Your task to perform on an android device: View the last 10 years exchange rates of Canadian dollars with Japanese yen.
Image 0: 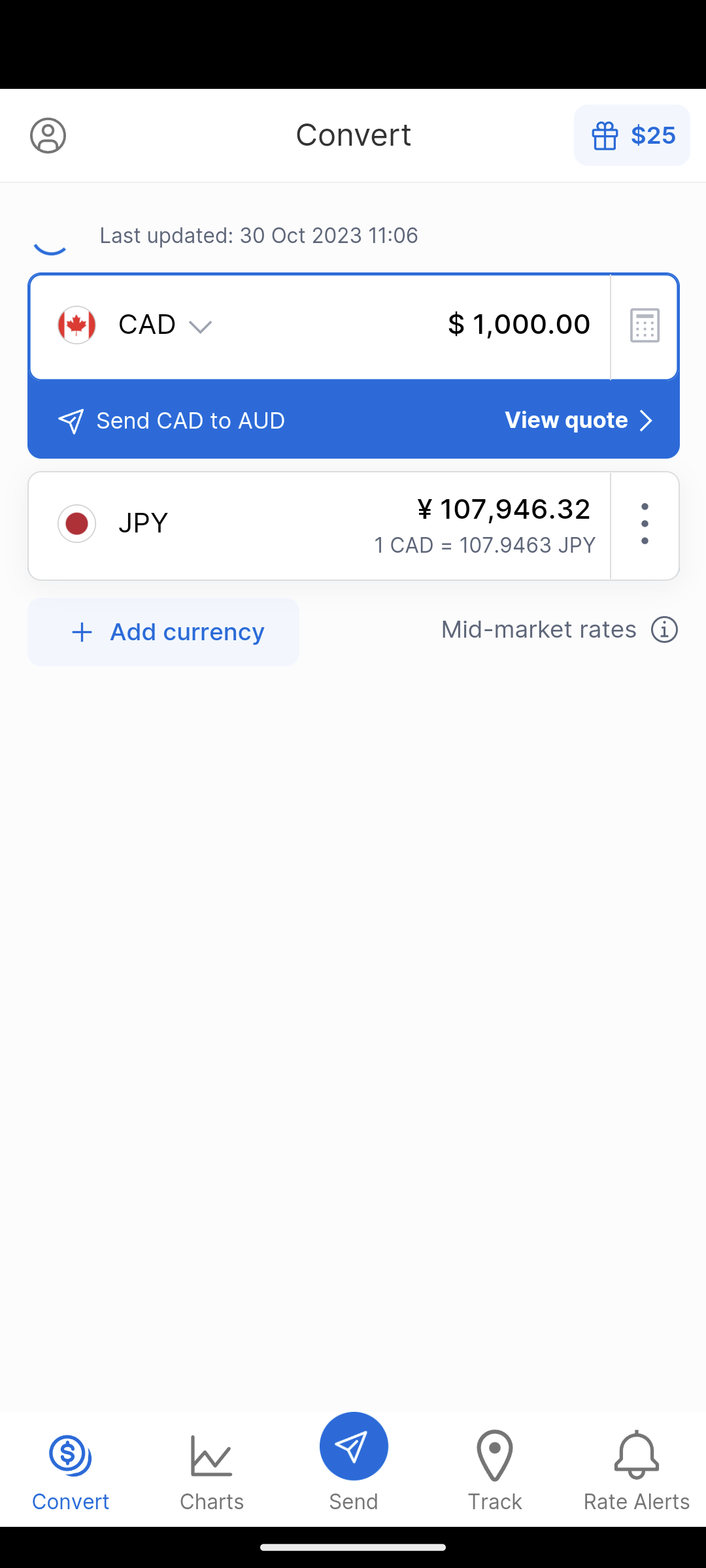
click on the "Charts" tab at the bottom.
Step 0: click (212, 1469)
Image 1: 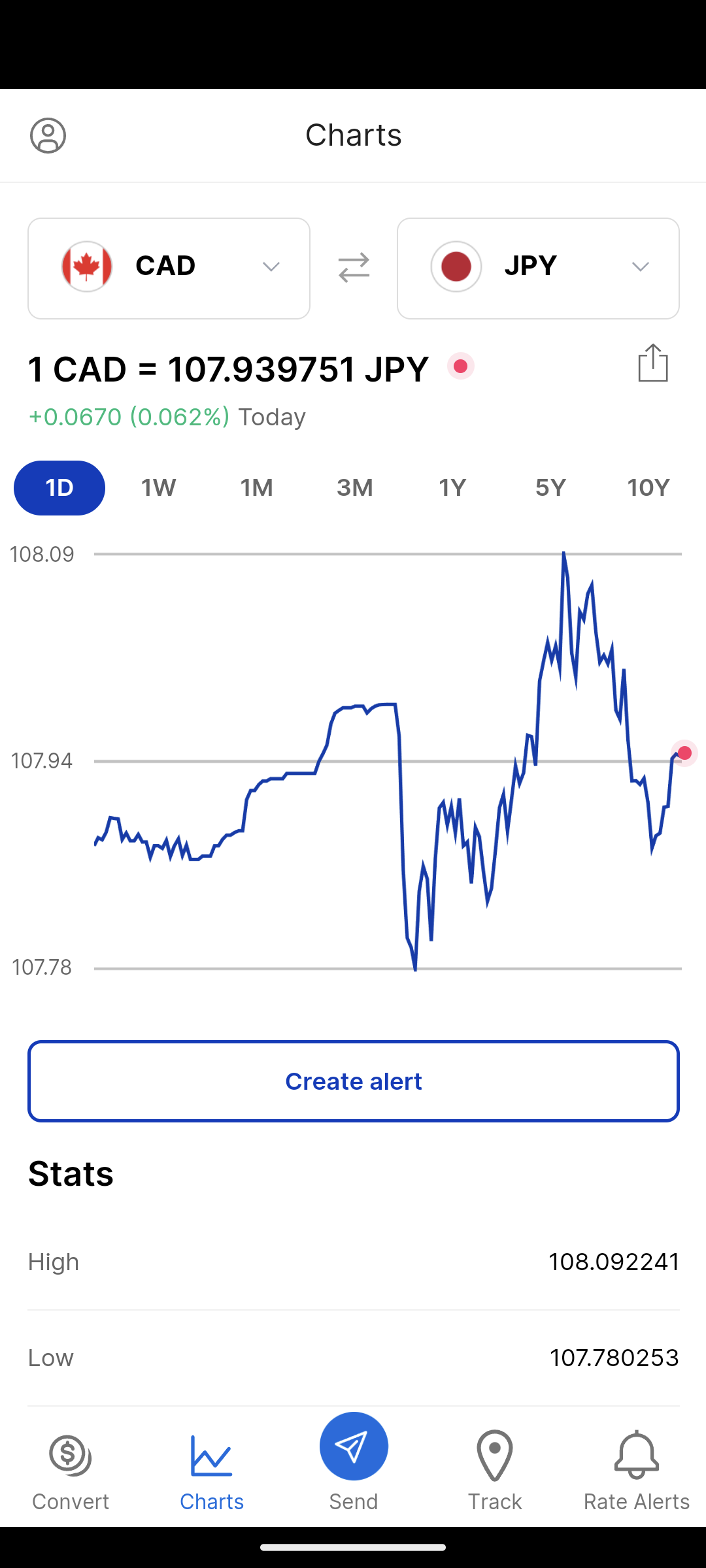
Select the "10Y" tab at the top right corner of the chart.
Step 1: click (649, 487)